Your task to perform on an android device: My brother and I will be visiting Rio de Janeiro the following month. For two persons travelling to Rio de Janeiro from November 10 to November 15, I'll look for lodging on hotels.com.
Image 0: 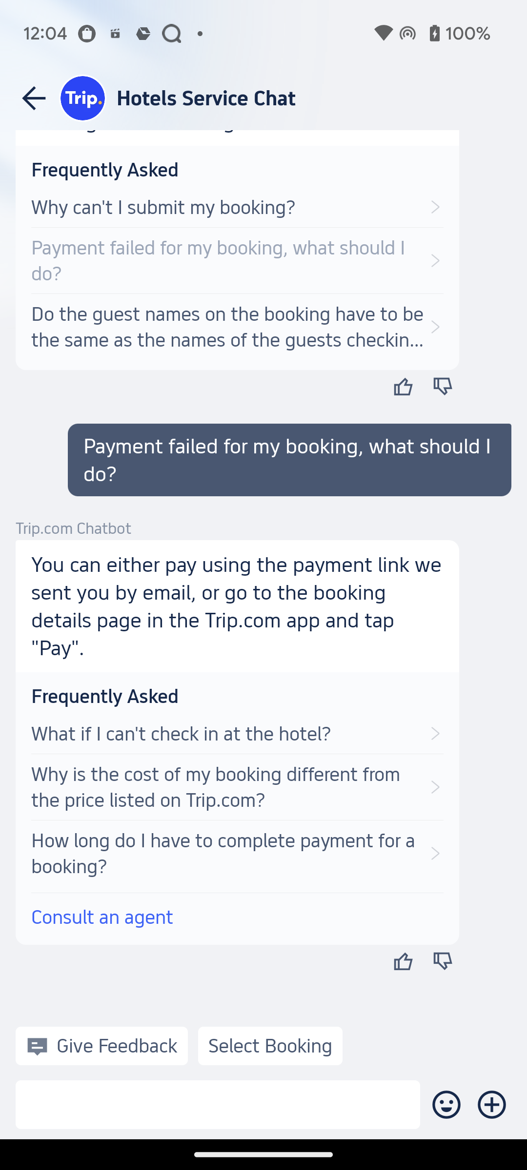
Open Hotels.com app
Step 0: open app "Hotels.com"
Image 1: 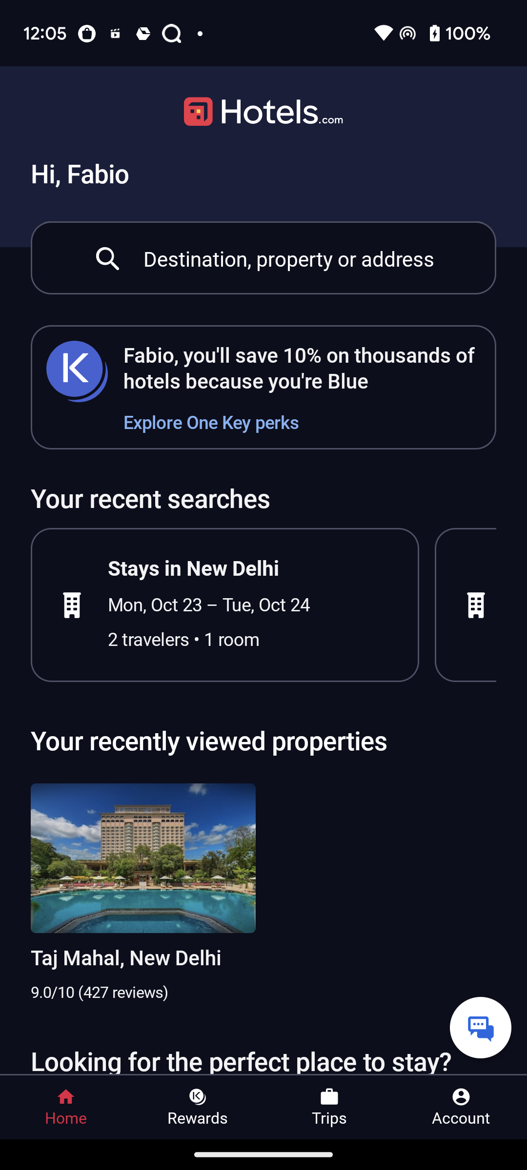
Click on the Destination search bar
Step 1: click (289, 258)
Image 2: 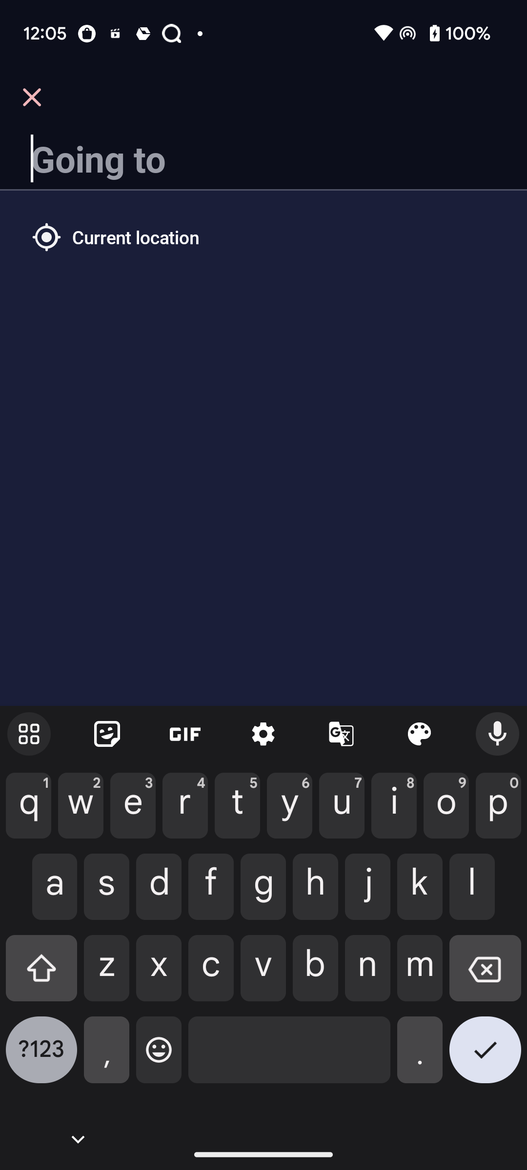
search for Rio de Janeiro
Step 2: type "Rio de Janeiro"
Image 4: 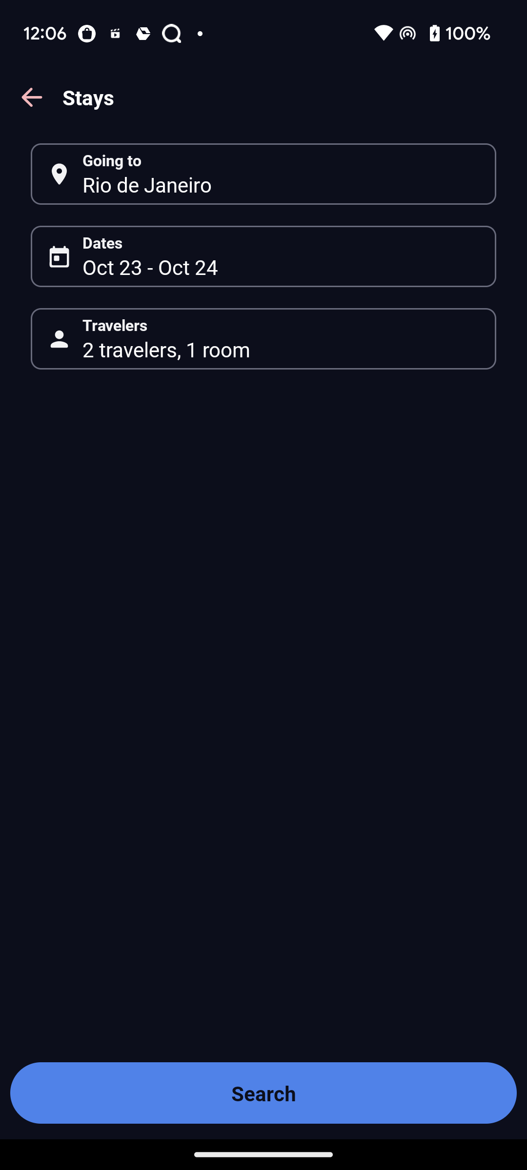
Click on the dates section
Step 4: click (263, 256)
Image 5: 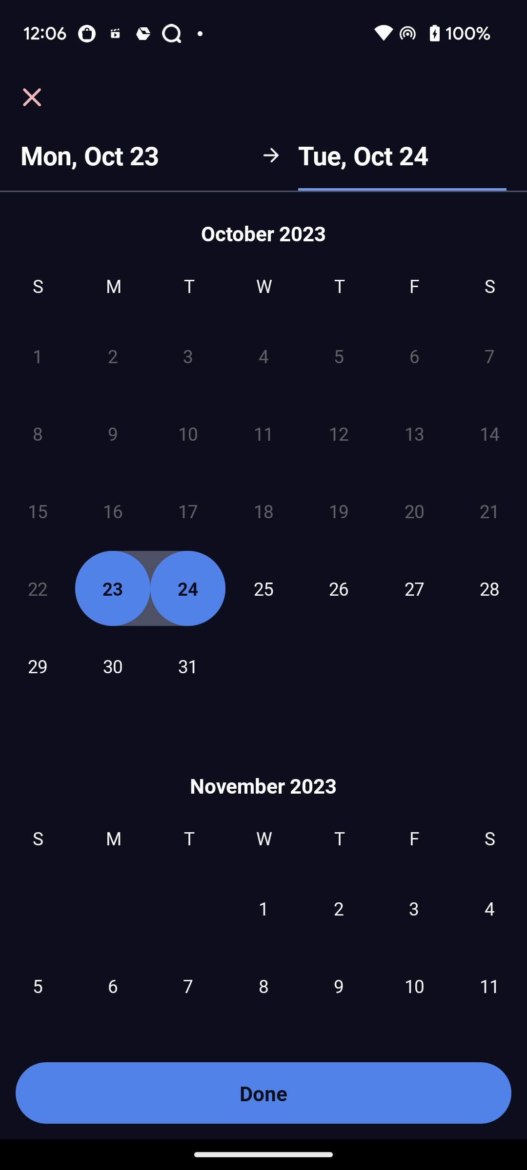
select check in date as November 10 
Step 5: click (411, 915)
Image 7: 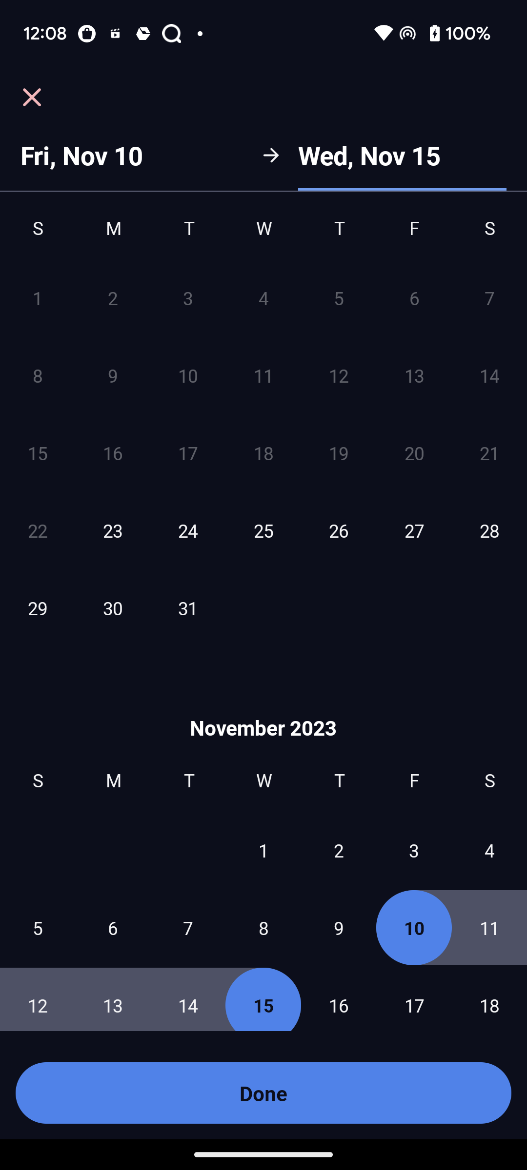
Click on Done at the bottom of the screen
Step 7: click (263, 1093)
Image 8: 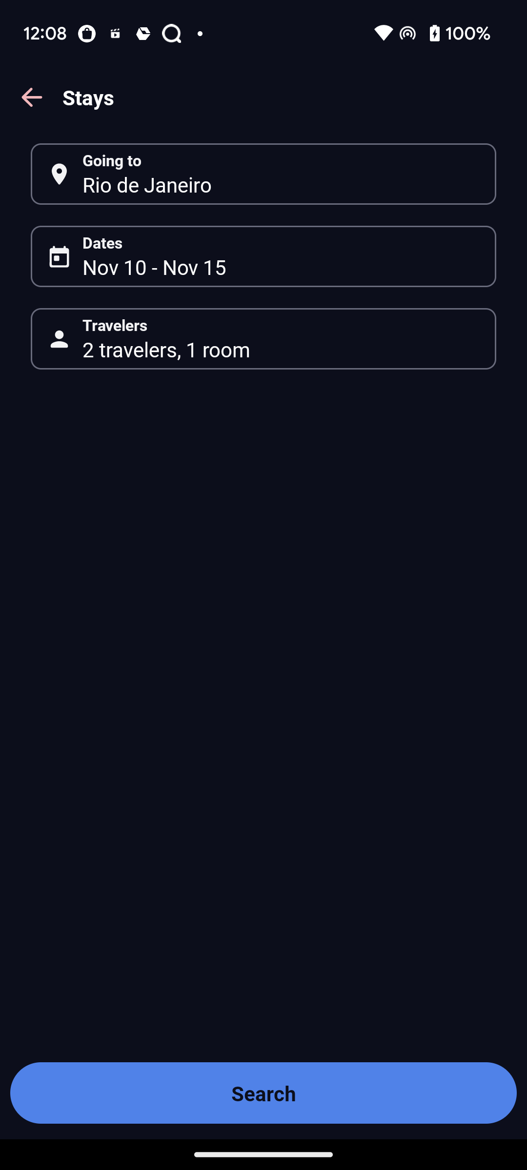
Click on Search option at the bottom of the screen
Step 8: click (263, 1093)
Image 9: 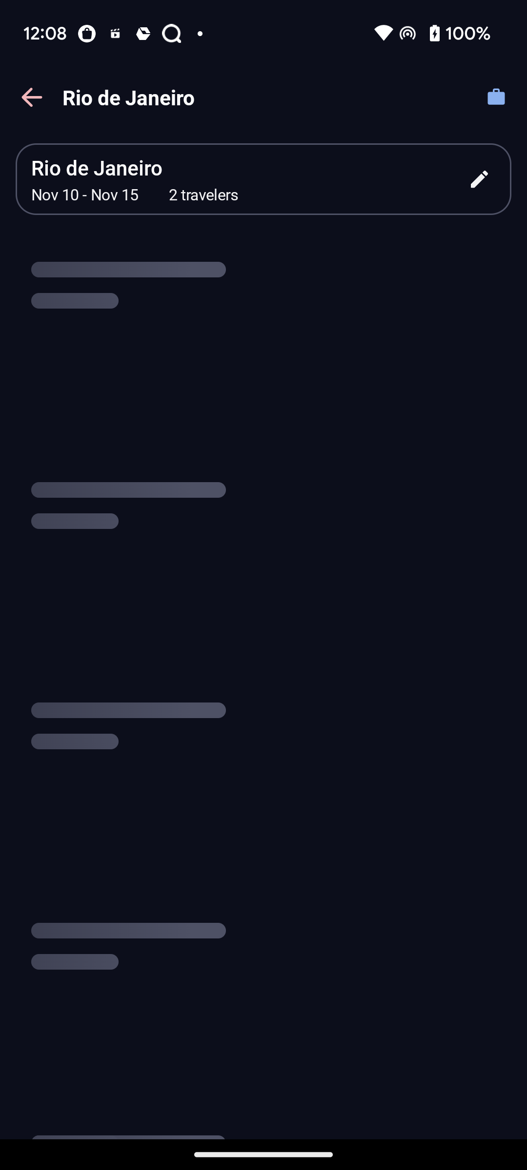
Click on Search option at the bottom of the screen
Step 9: wait